Your task to perform on an android device: In the Plantum app, I want to get care tips for ZZ Plant.
Image 1: 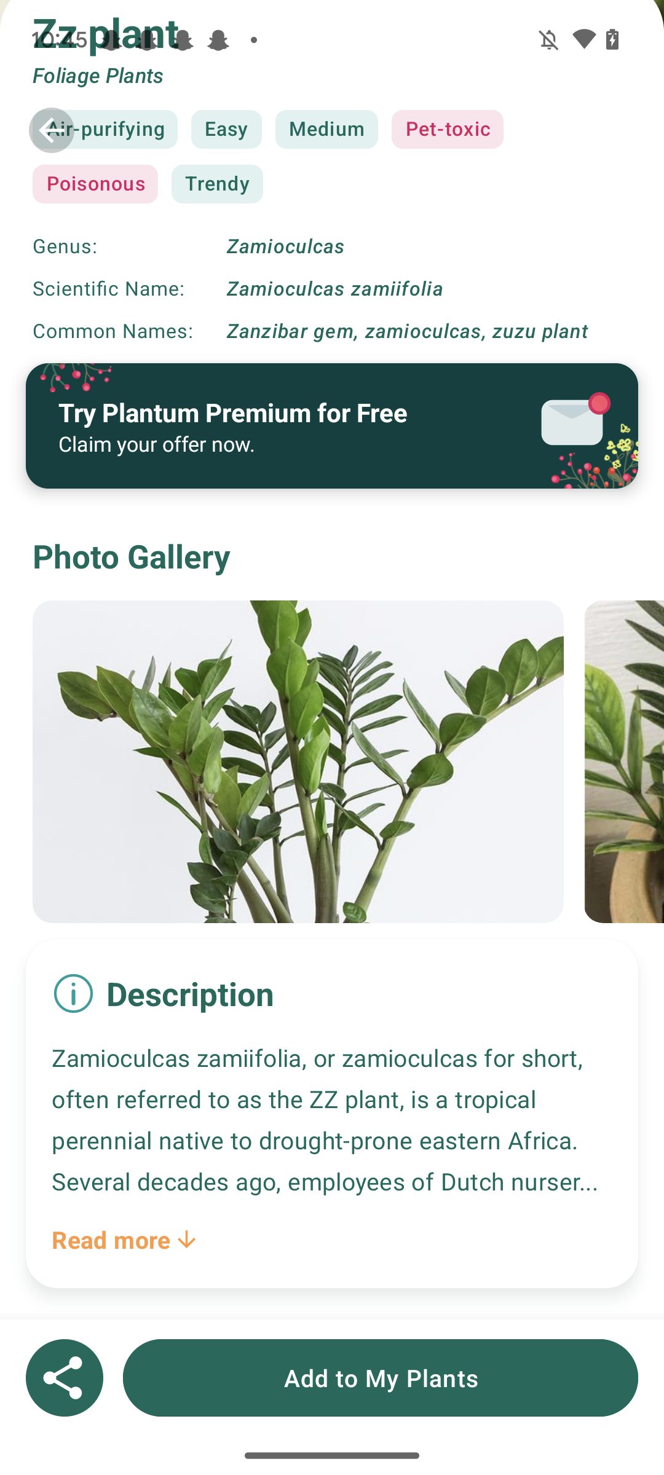
Click on Read more
Step 1: click (124, 1239)
Image 2: 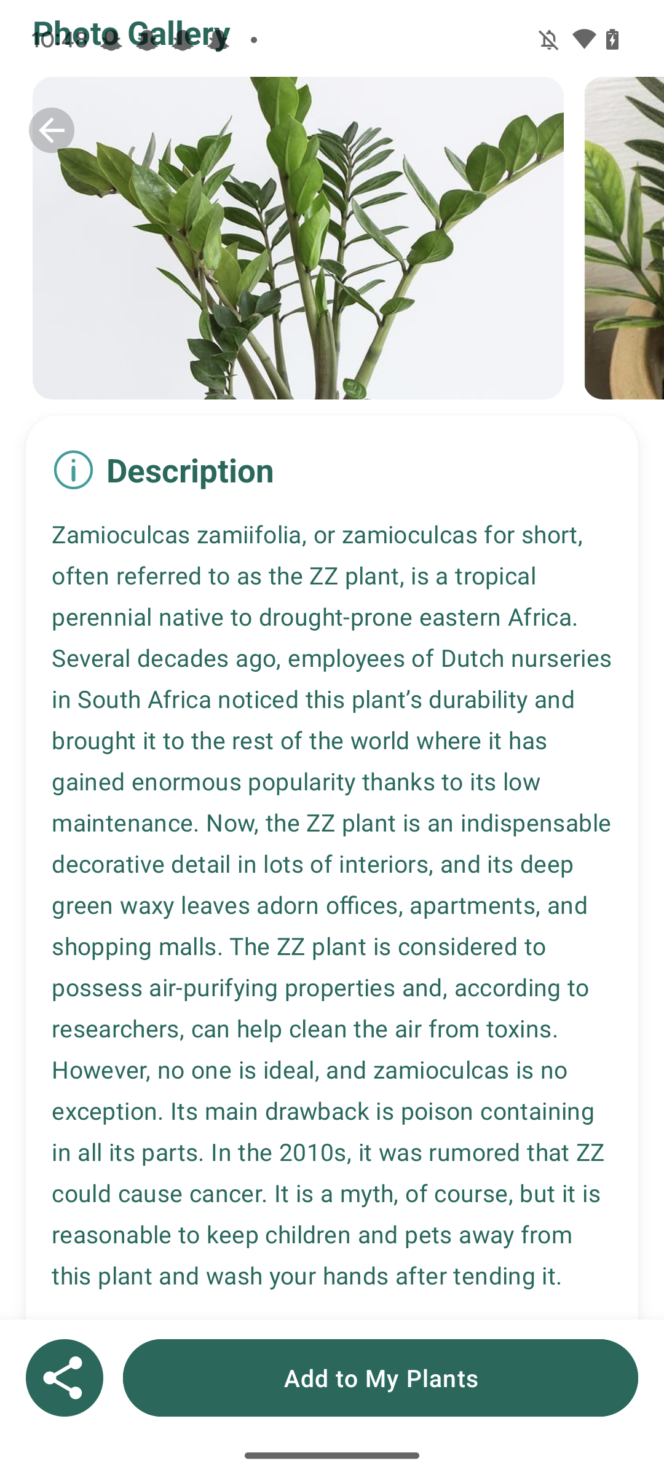
Click on Read more
Step 2: wait
Image 3: 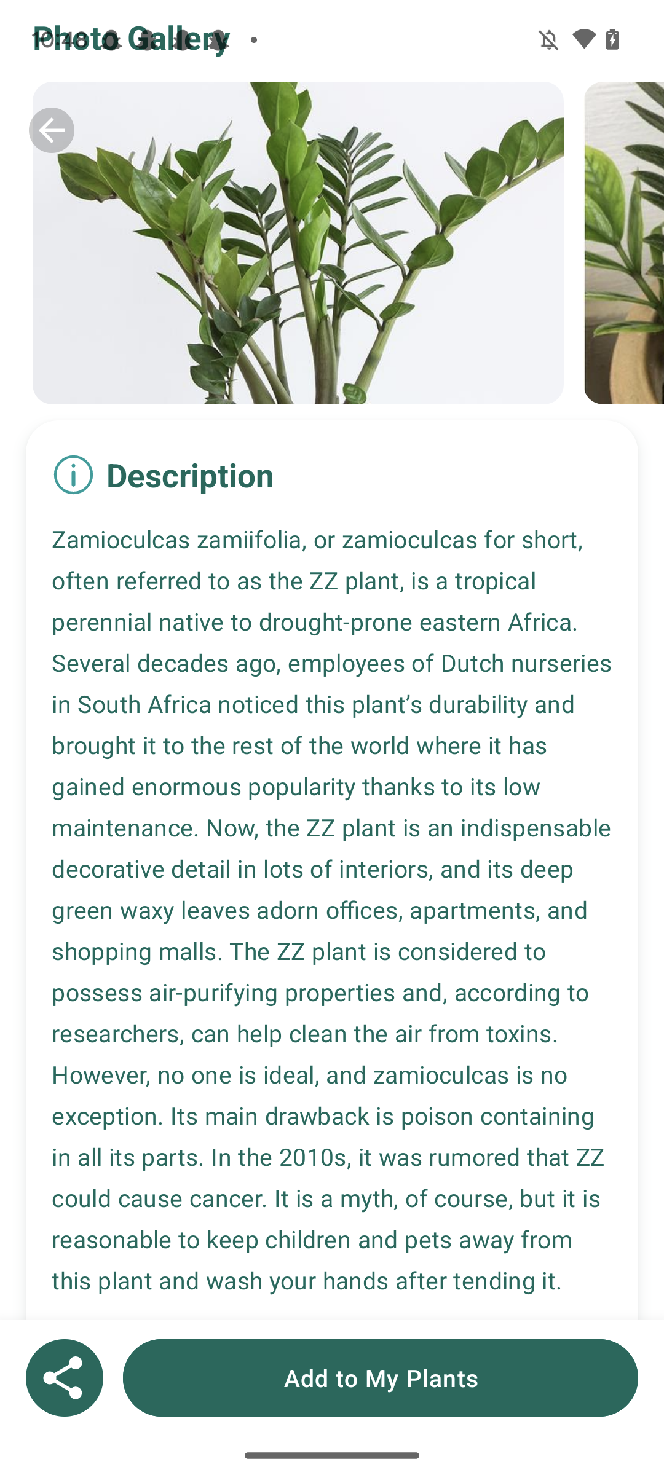
Click on Read more
Step 3: wait